Your task to perform on an android device: In the Gym Workout app, I would like to set a daily goal named as Warm-up Exercise and add at least 3 exercises in order to keep in fitness.
Image 0: 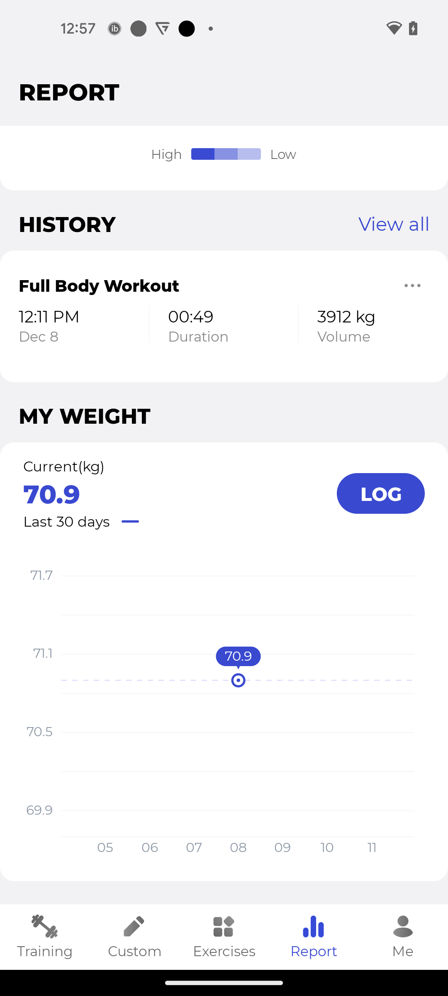
Go to the Custom tab
Step 0: click (135, 929)
Image 1: 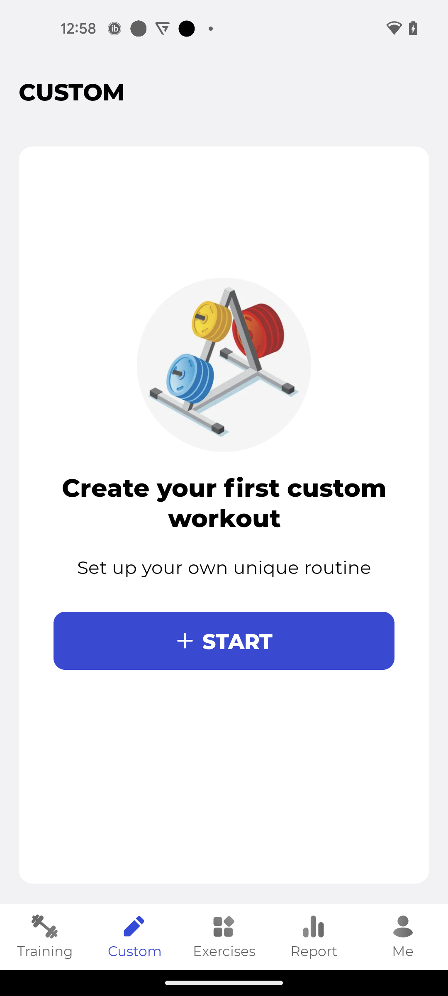
Click on the Start button
Step 1: click (237, 640)
Image 2: 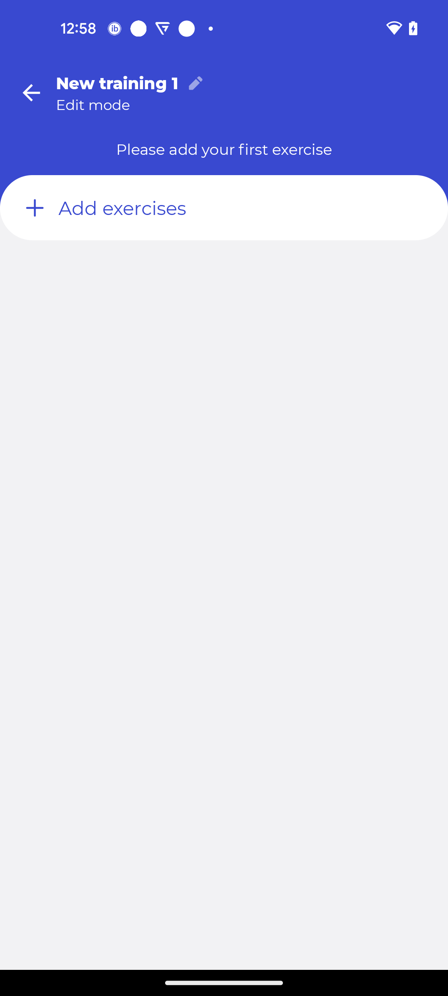
Click on the New training 1 option
Step 2: click (130, 82)
Image 3: 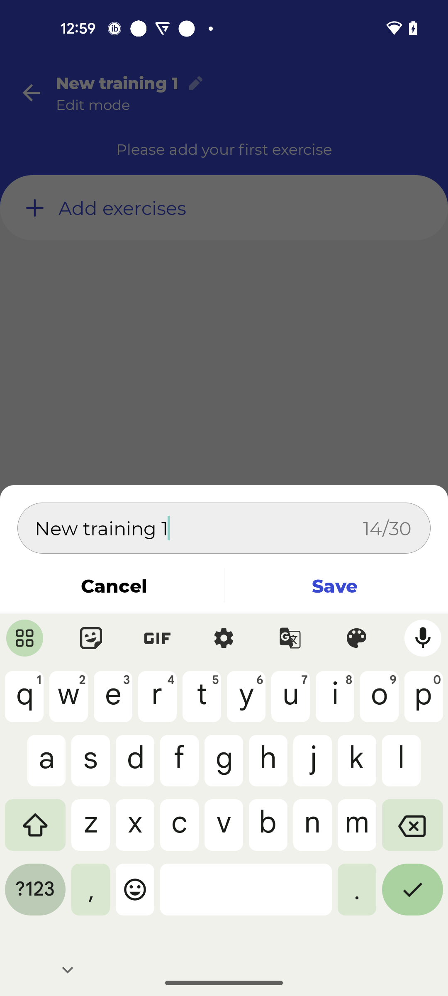
Click on the text bar
Step 3: click (412, 831)
Image 4: 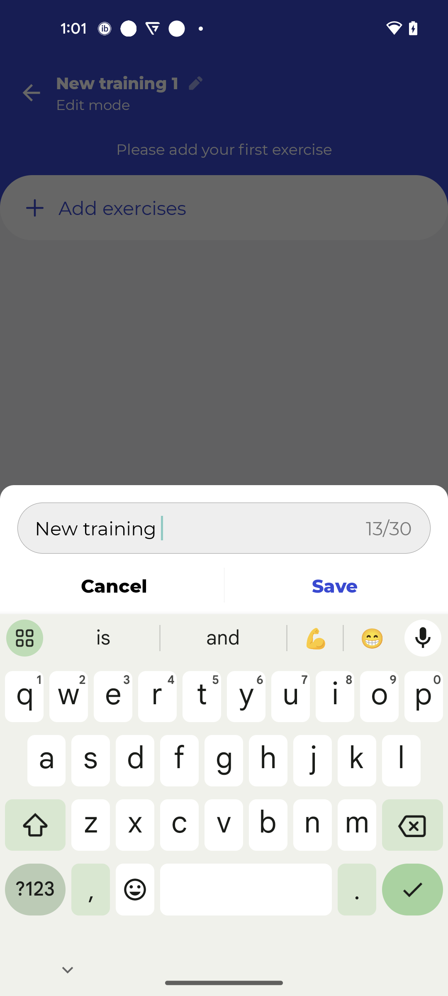
Click on the text bar
Step 4: click (412, 831)
Image 5: 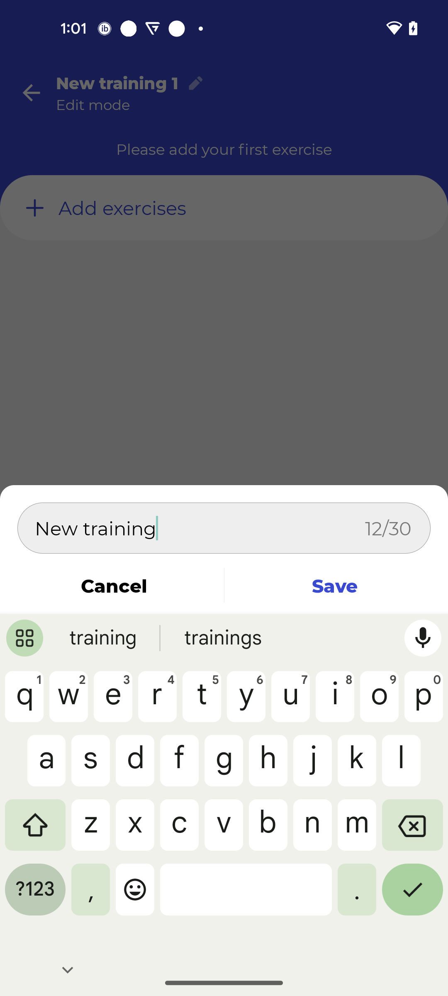
Click on the text bar
Step 5: click (412, 831)
Image 6: 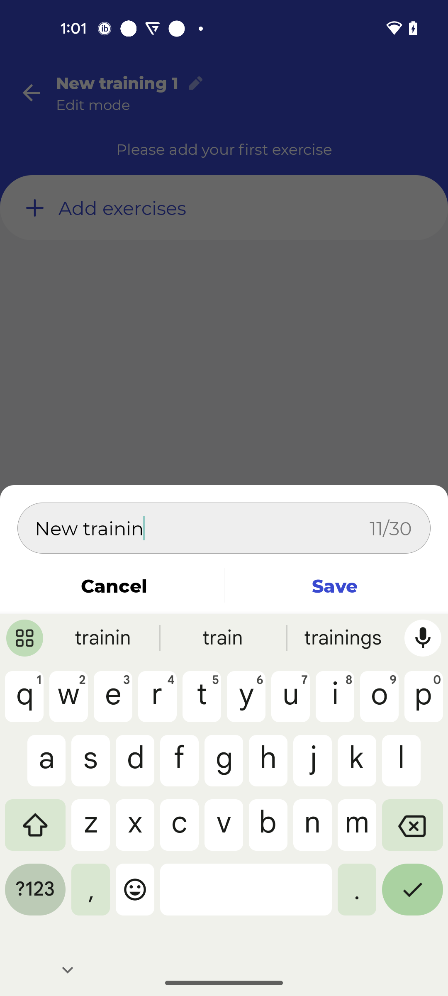
Click on the text bar
Step 6: click (412, 831)
Image 7: 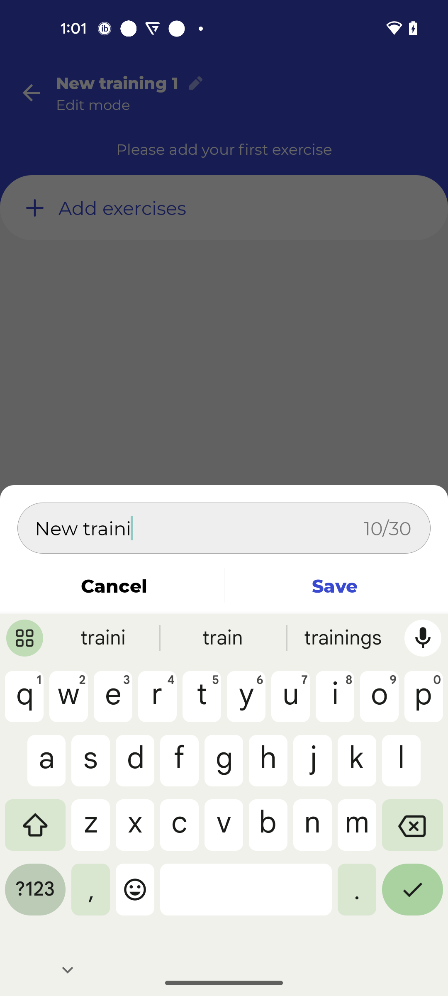
Click on the text bar
Step 7: click (412, 831)
Image 8: 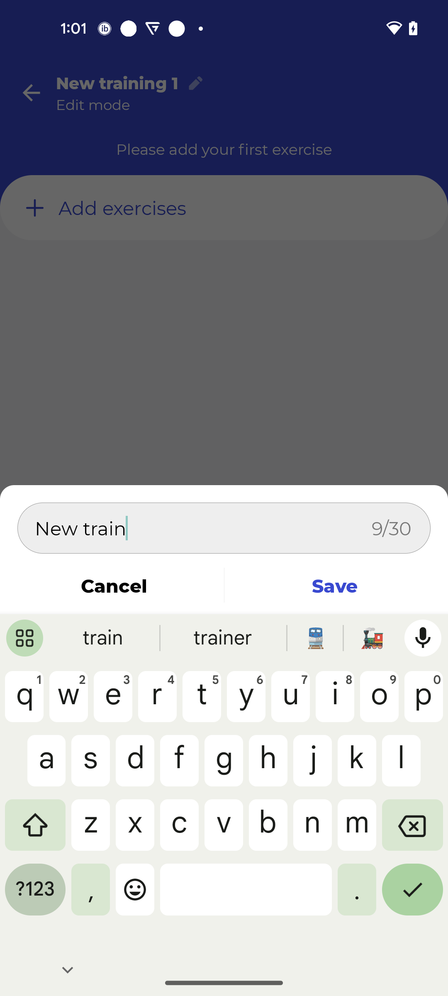
Click on the text bar
Step 8: click (412, 831)
Image 9: 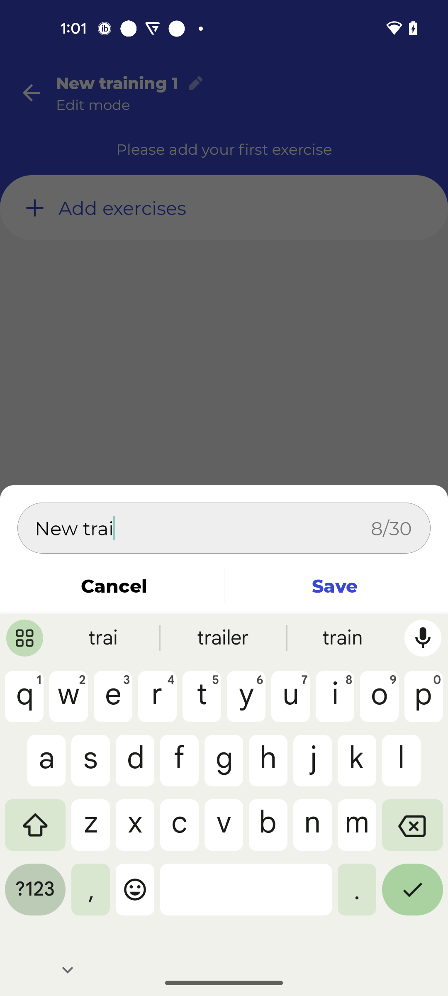
Click on the text bar
Step 9: click (412, 831)
Image 10: 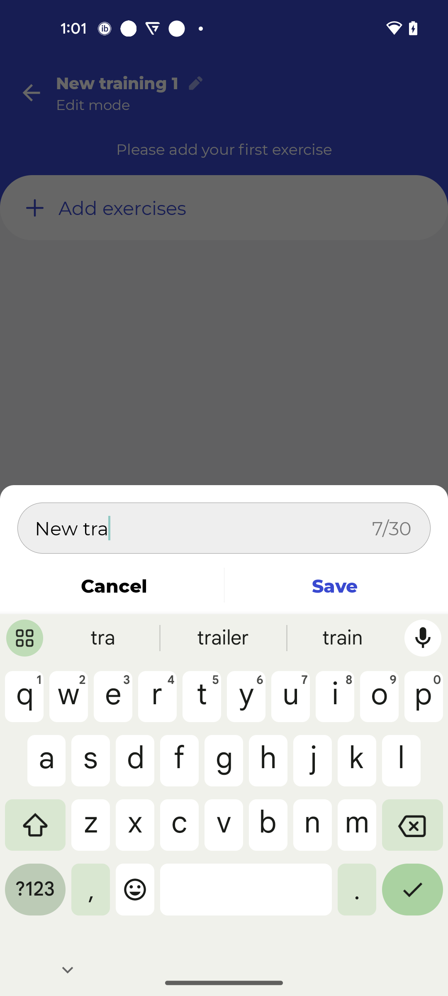
Click on the text bar
Step 10: click (412, 831)
Image 11: 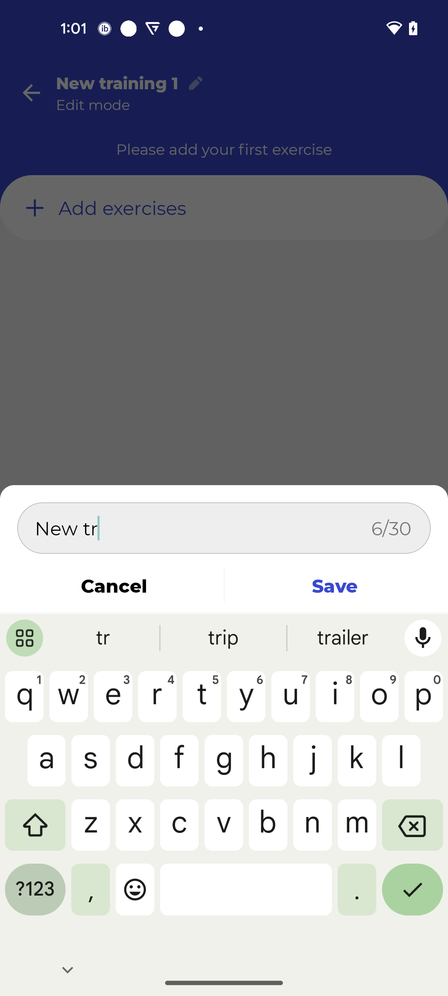
Click on the text bar
Step 11: click (412, 831)
Image 12: 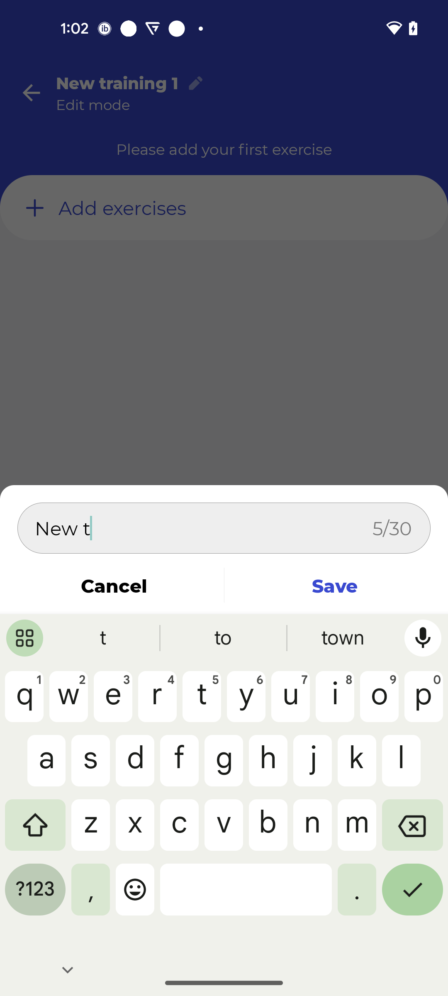
Click on the text bar
Step 12: click (412, 831)
Image 13: 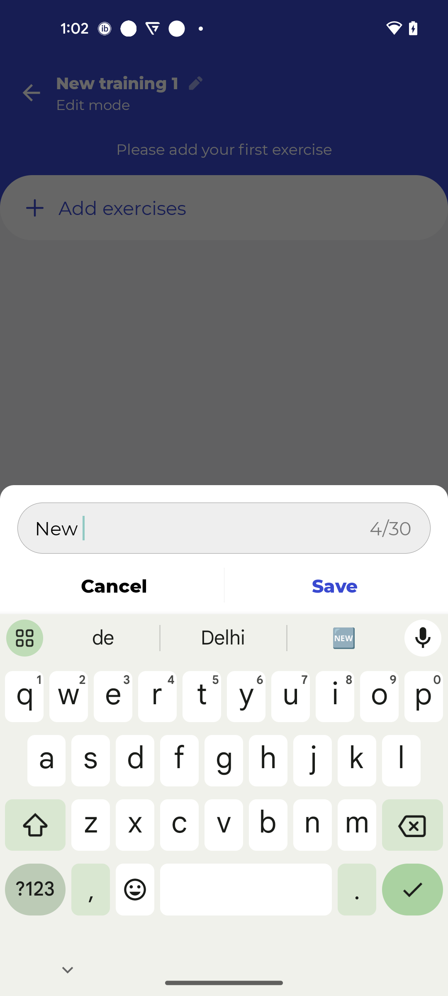
Click on the text bar
Step 13: click (412, 831)
Image 14: 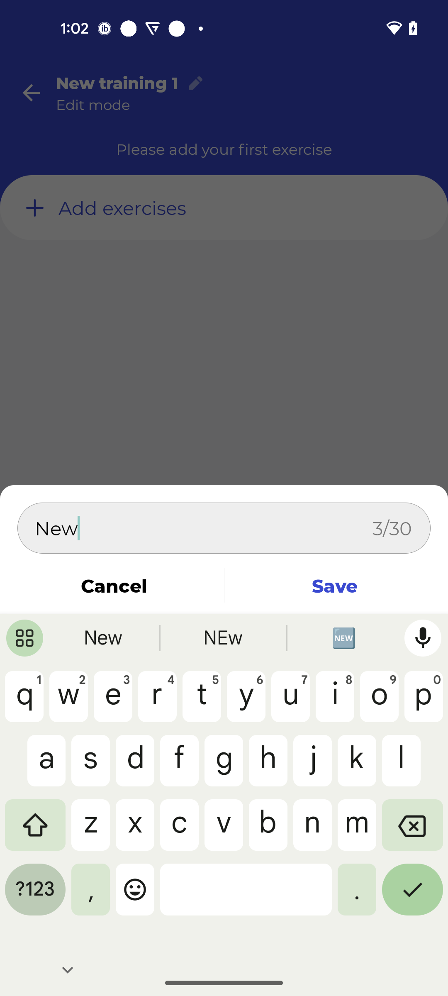
Click on the text bar
Step 14: click (412, 831)
Image 15: 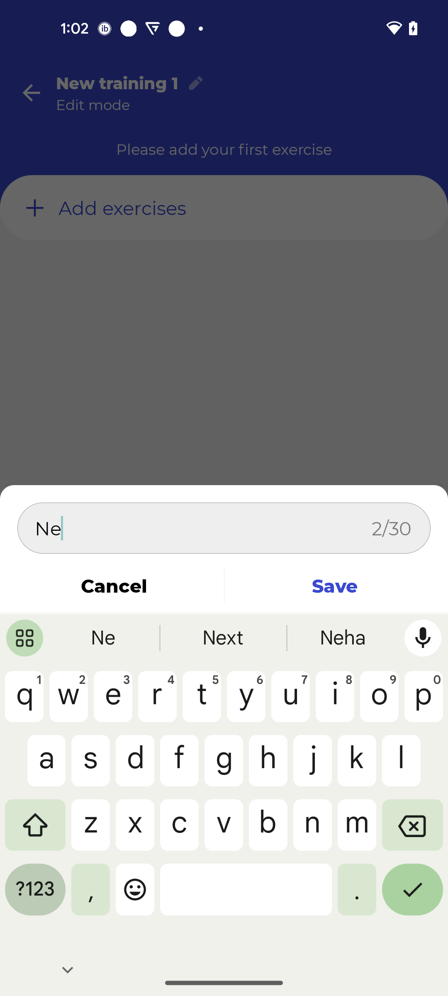
Click on the text bar
Step 15: click (412, 831)
Image 16: 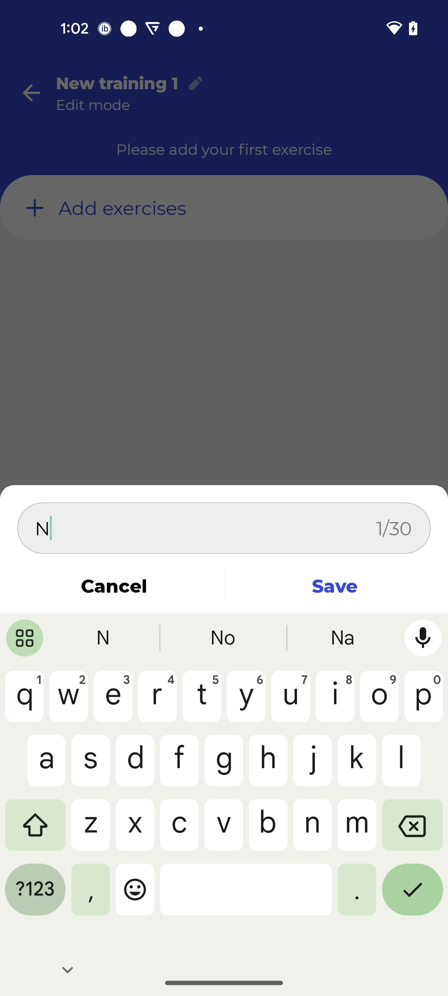
Click on the text bar
Step 16: click (412, 831)
Image 17: 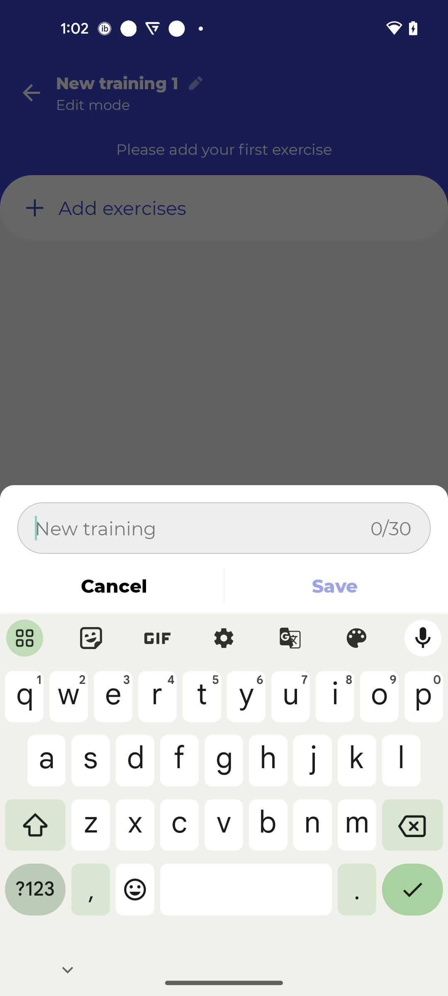
Enter the Title as Warm-up Exercise
Step 17: type "Warm-up Exercise"
Image 18: 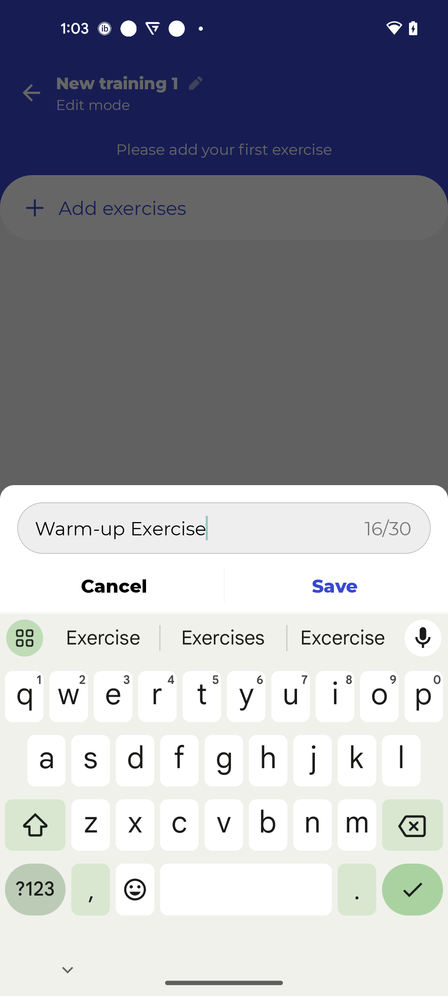
Click on the save option
Step 18: click (334, 585)
Image 19: 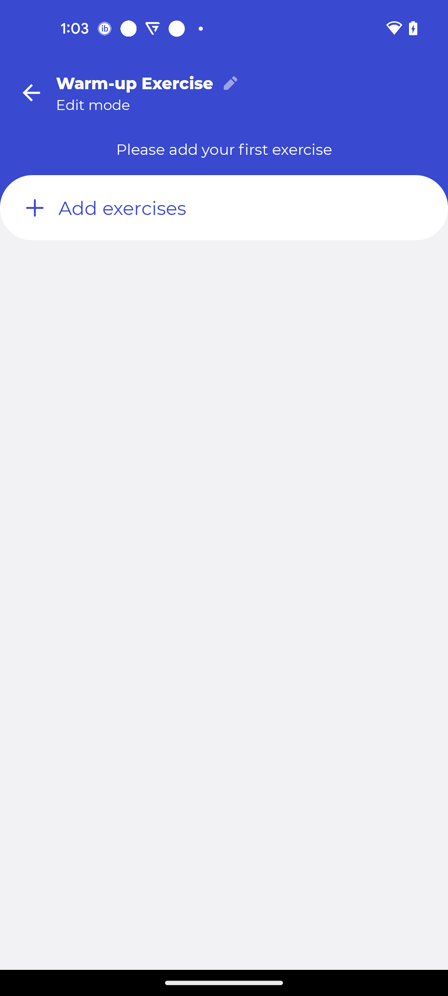
Click on the Add exercise option
Step 19: click (122, 207)
Image 20: 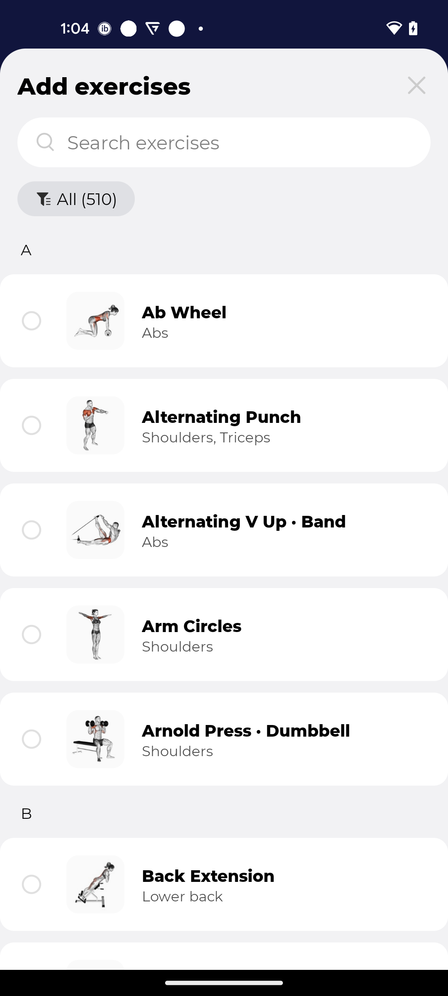
Add the first 3 exercises
Step 20: click (39, 325)
Image 21: 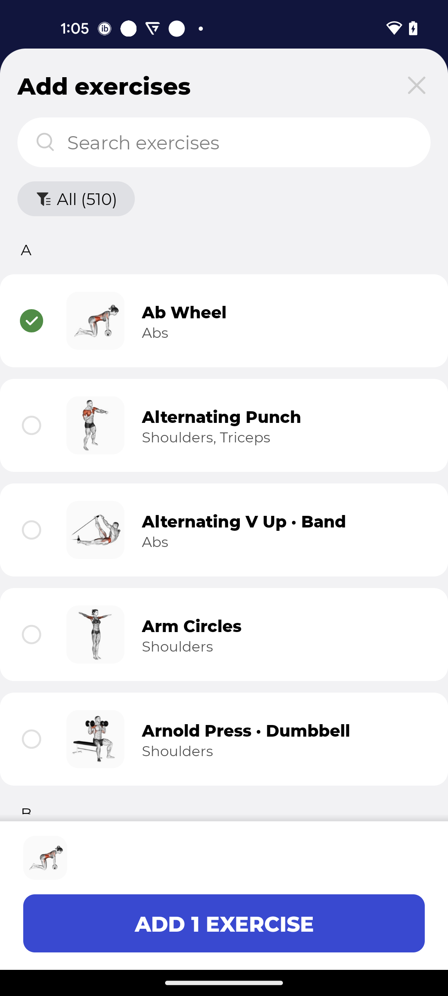
Add the first 3 exercises
Step 21: click (35, 434)
Image 22: 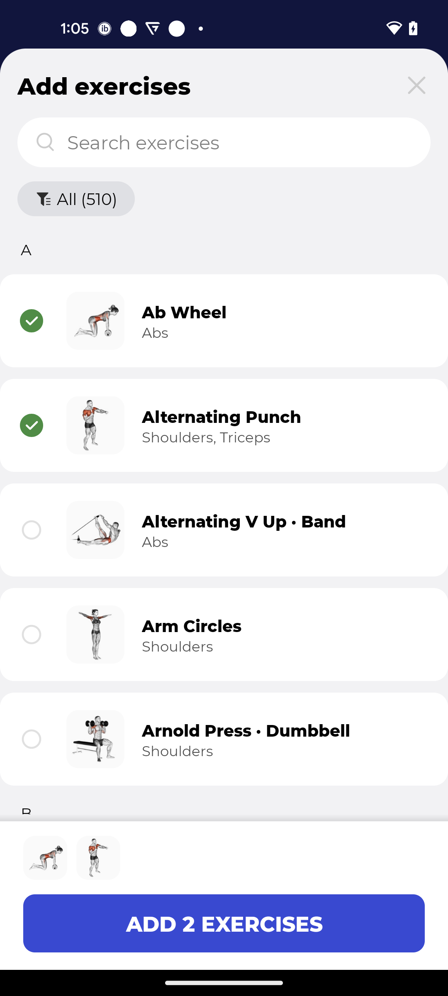
Add the first 3 exercises
Step 22: click (29, 534)
Image 23: 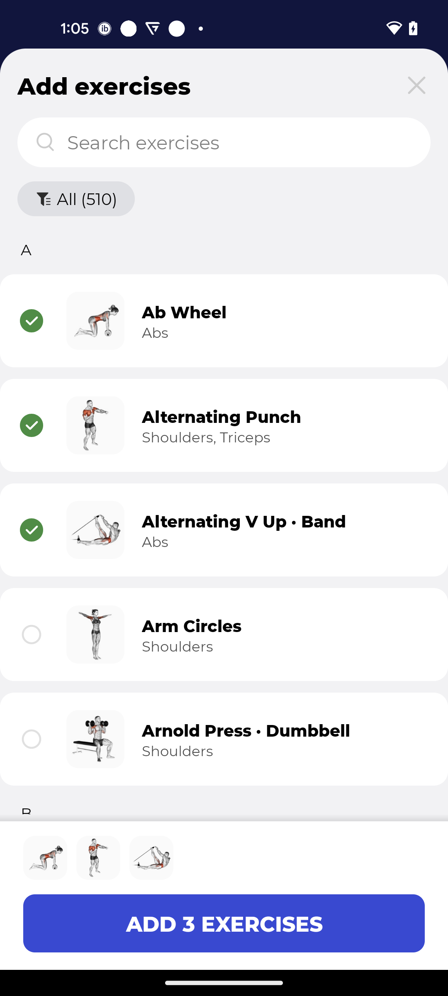
Click on the Add 3 Exercises button
Step 23: click (224, 923)
Image 24: 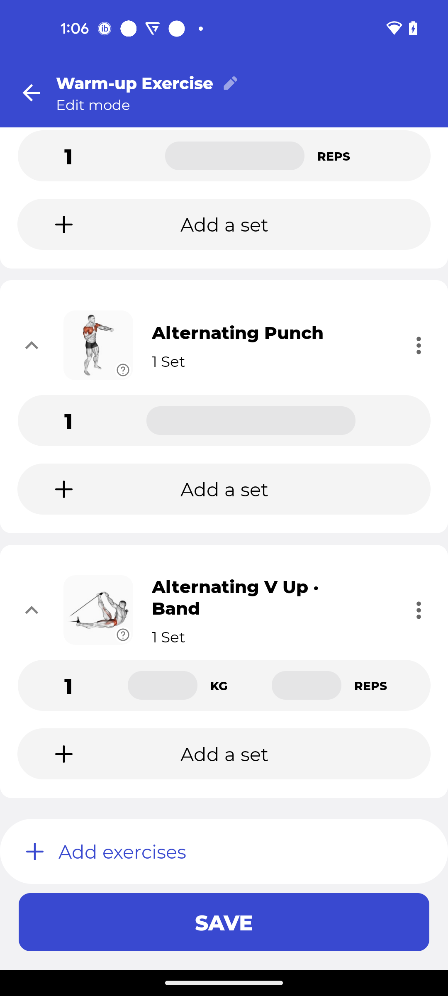
Click on the save button
Step 24: click (224, 922)